Your task to perform on an android device: Open the Etsy app and browse paintings.
Image 0: 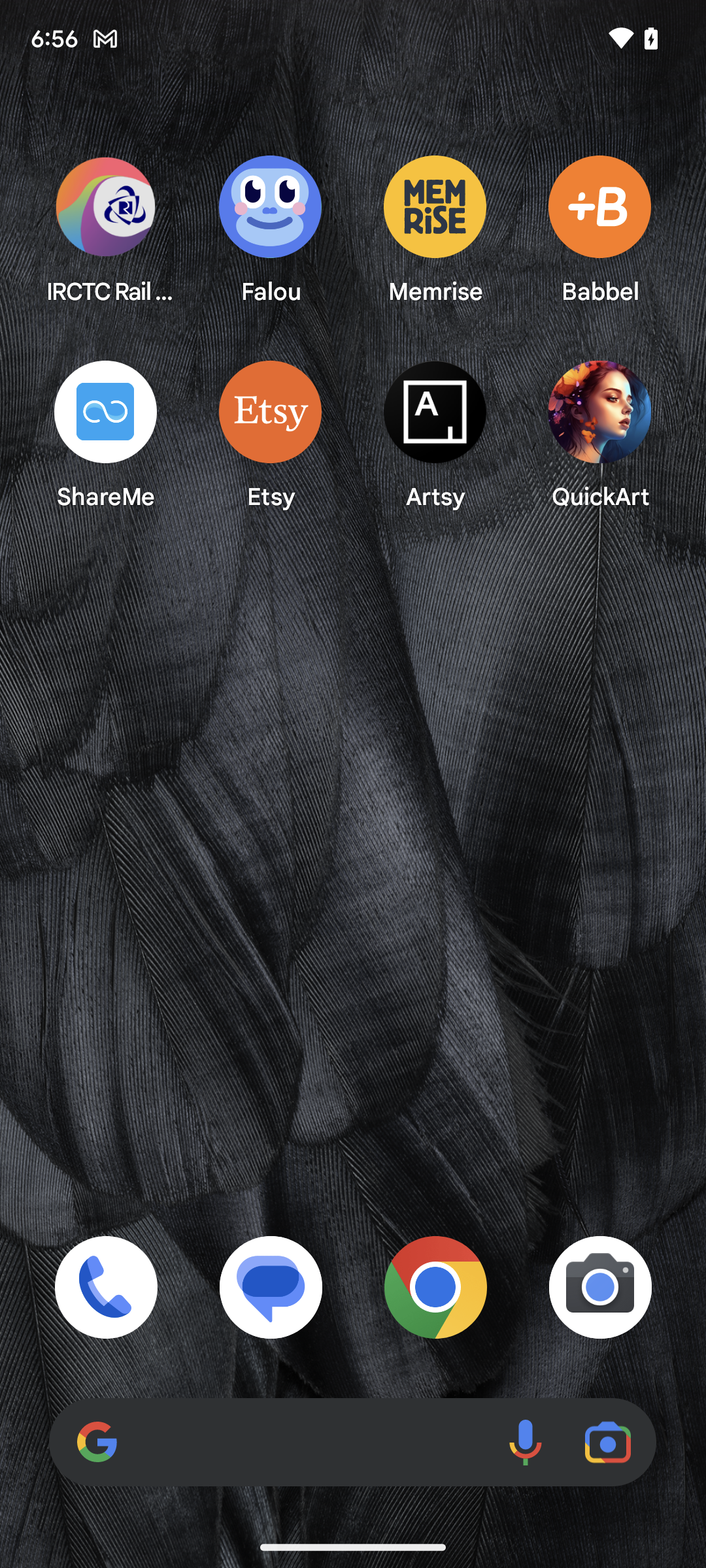
Open the Etsy app.
Step 0: open app "Etsy"
Image 1: 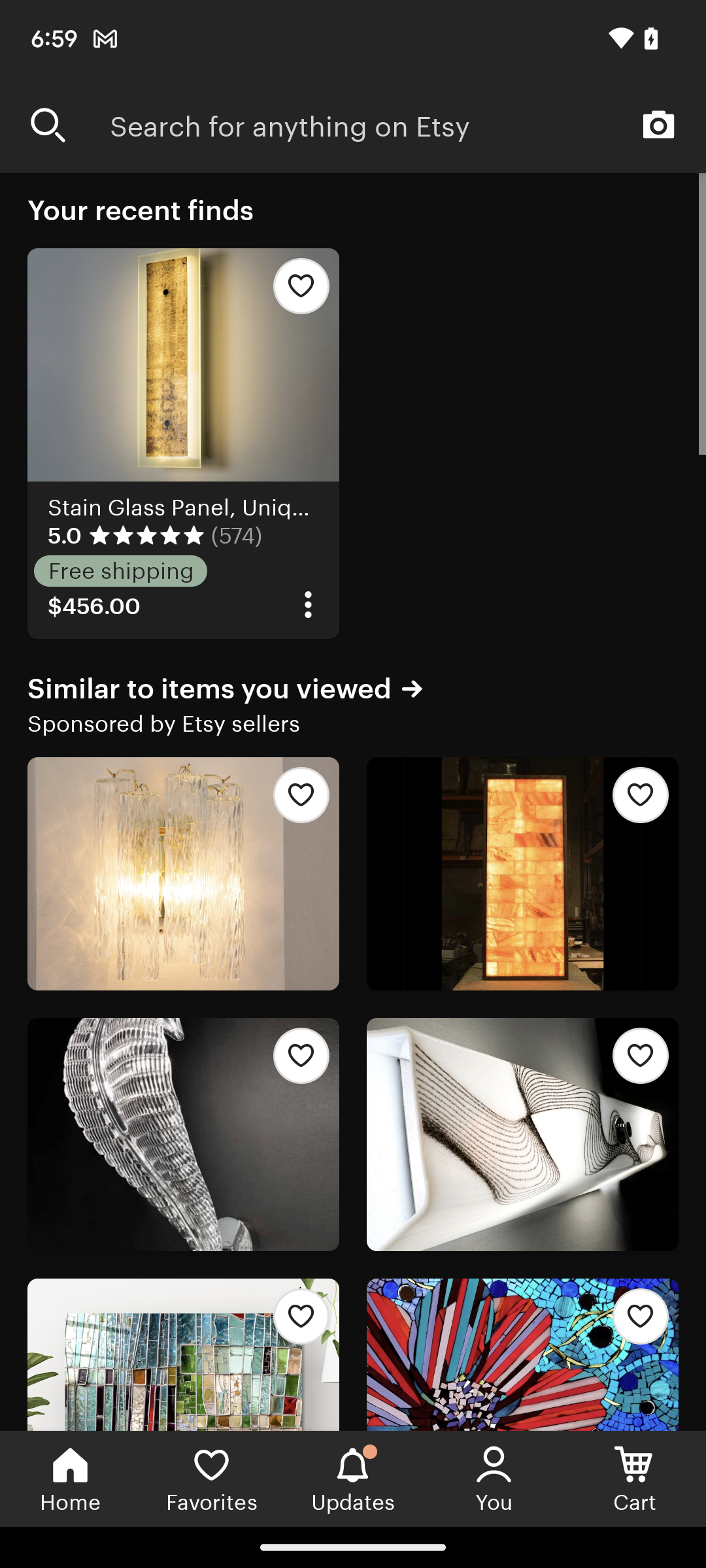
Scroll up to view the painting.
Step 1: scroll down
Image 2: 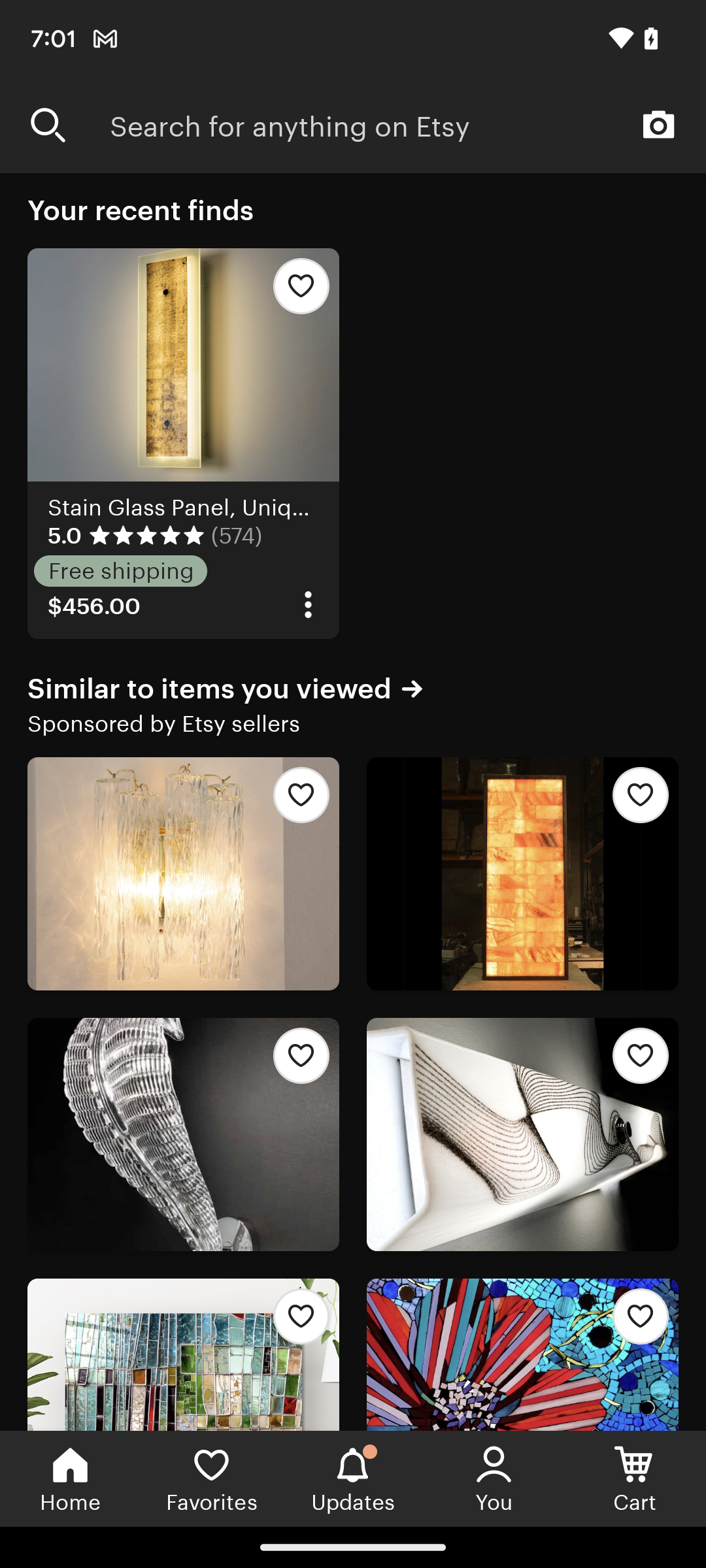
Scroll up to view the painting.
Step 2: scroll down
Image 3: 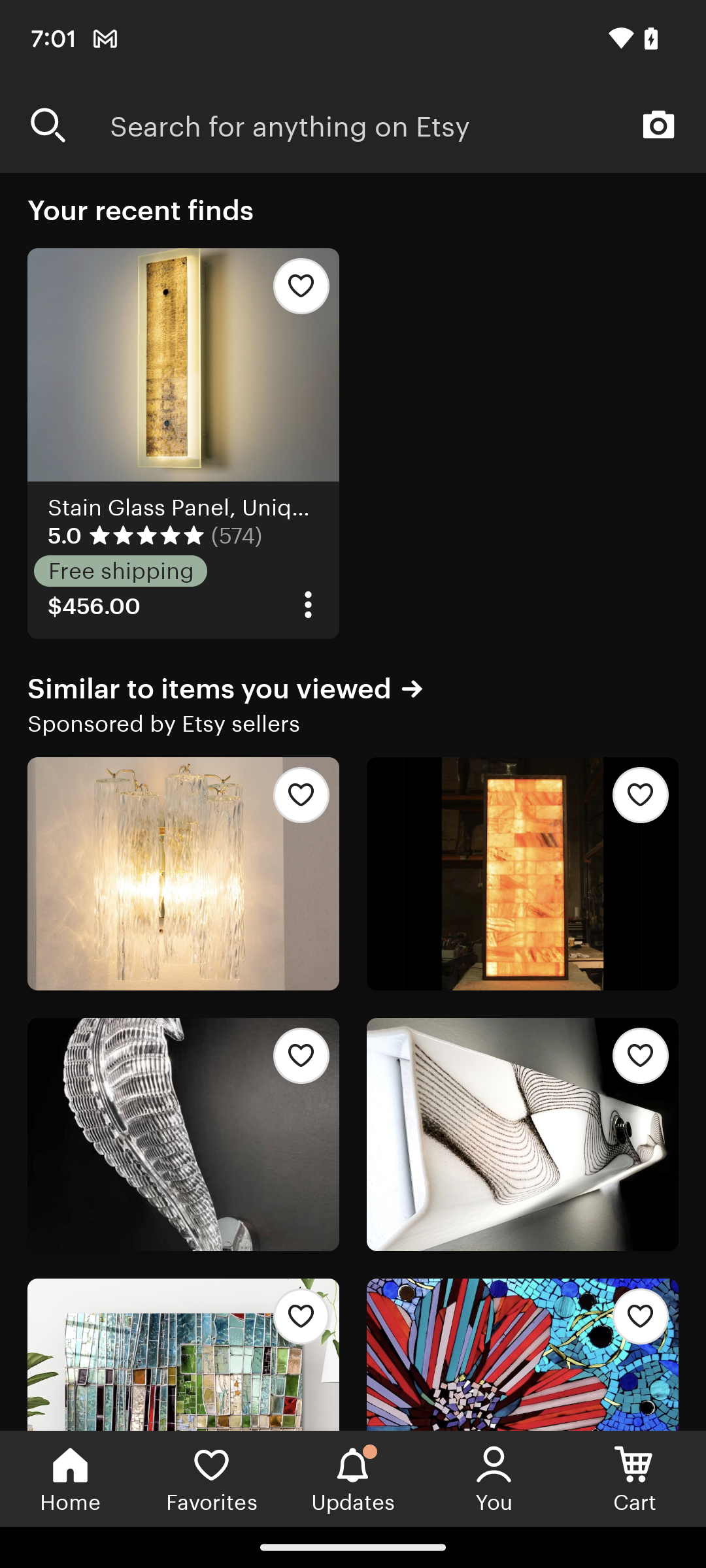
Scroll up to view the painting.
Step 3: scroll down
Image 5: 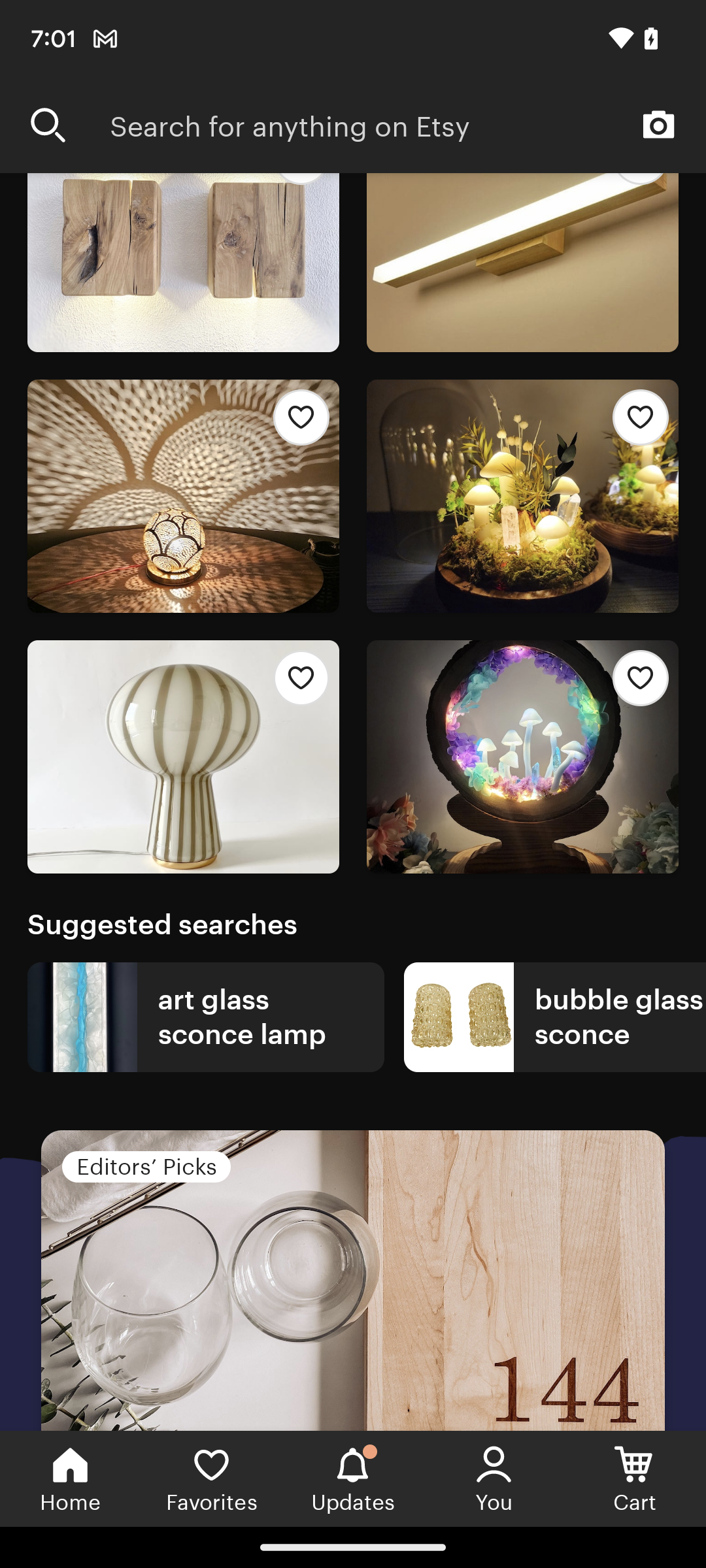
Scroll up to view the painting.
Step 5: scroll down
Image 6: 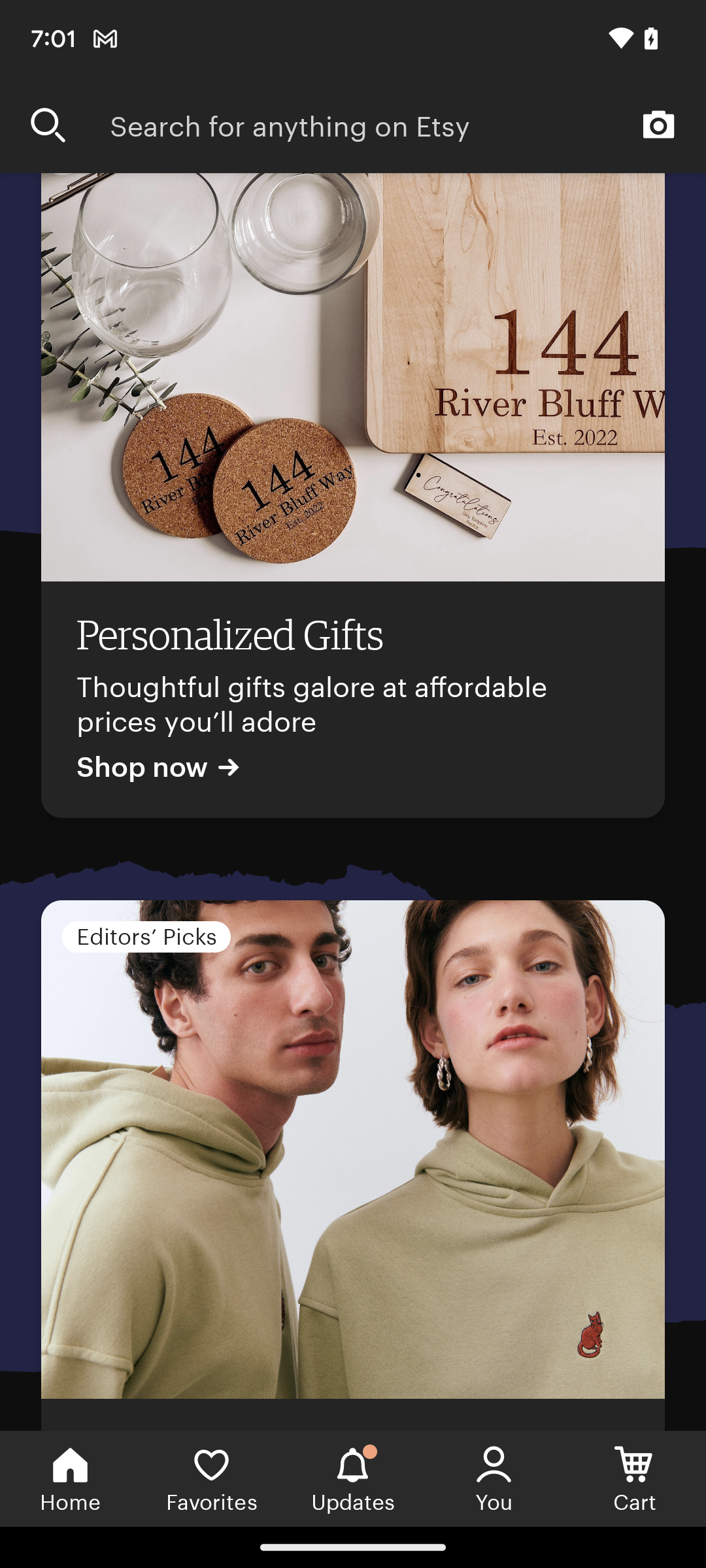
Scroll up to view the painting.
Step 6: scroll down
Image 7: 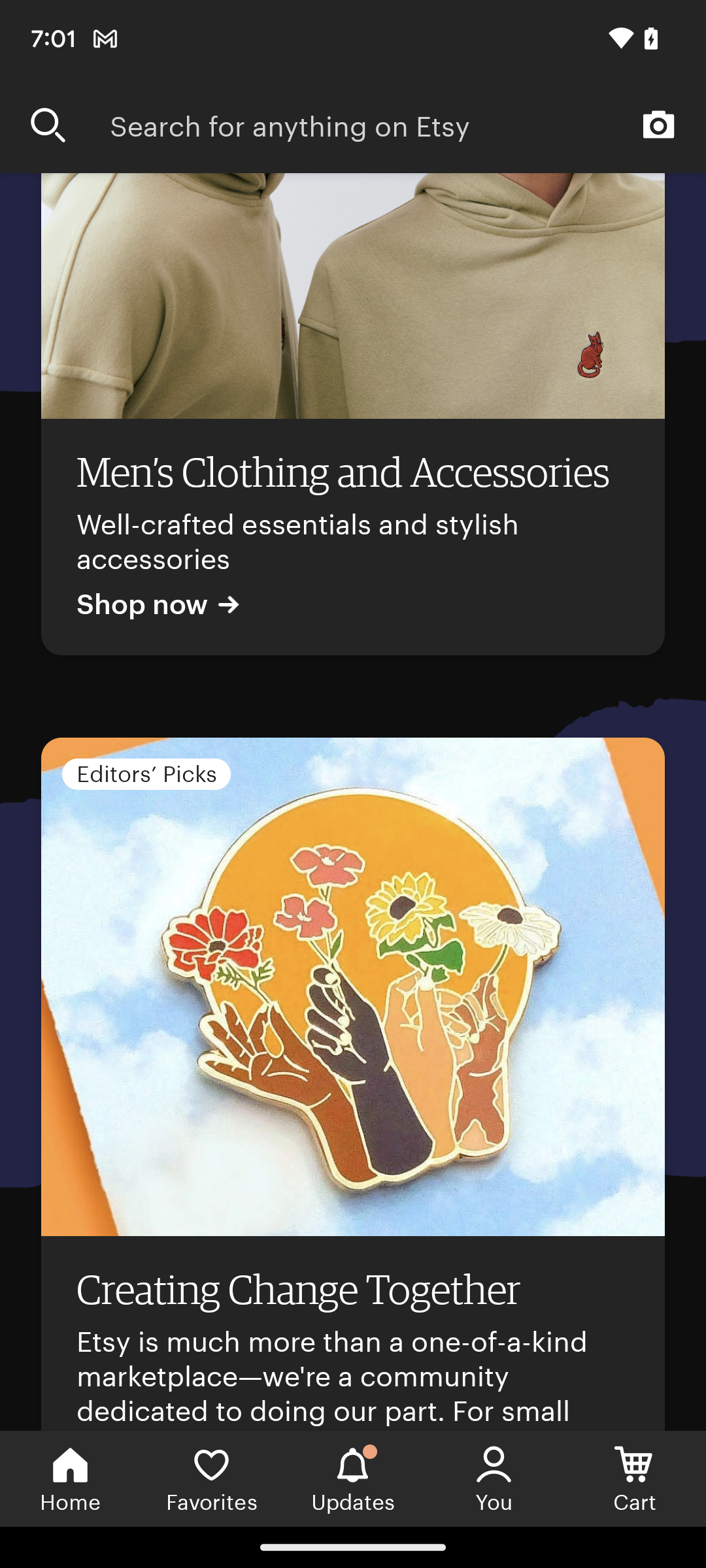
Scroll up to view the painting.
Step 7: scroll down
Image 9: 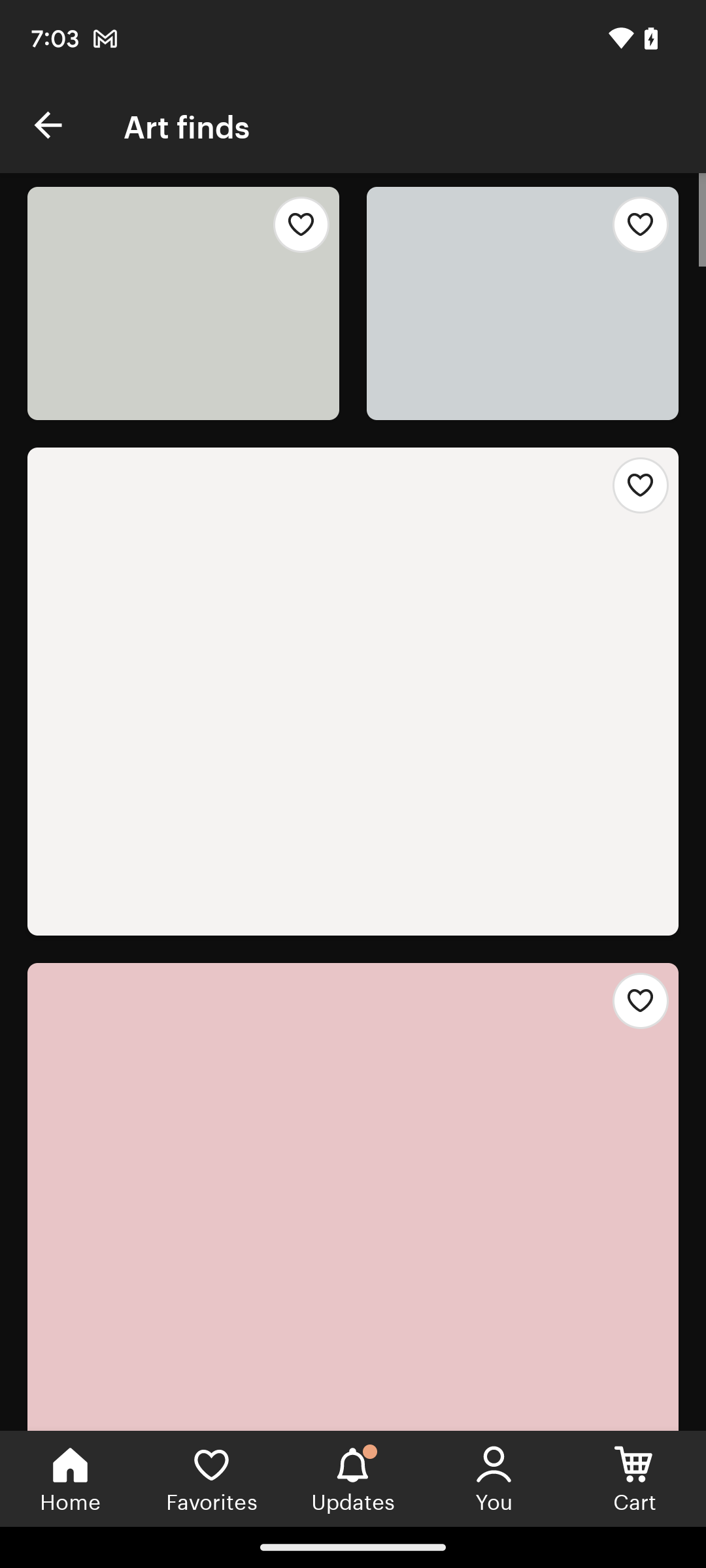
Tap on art to find
Step 9: wait
Image 10: 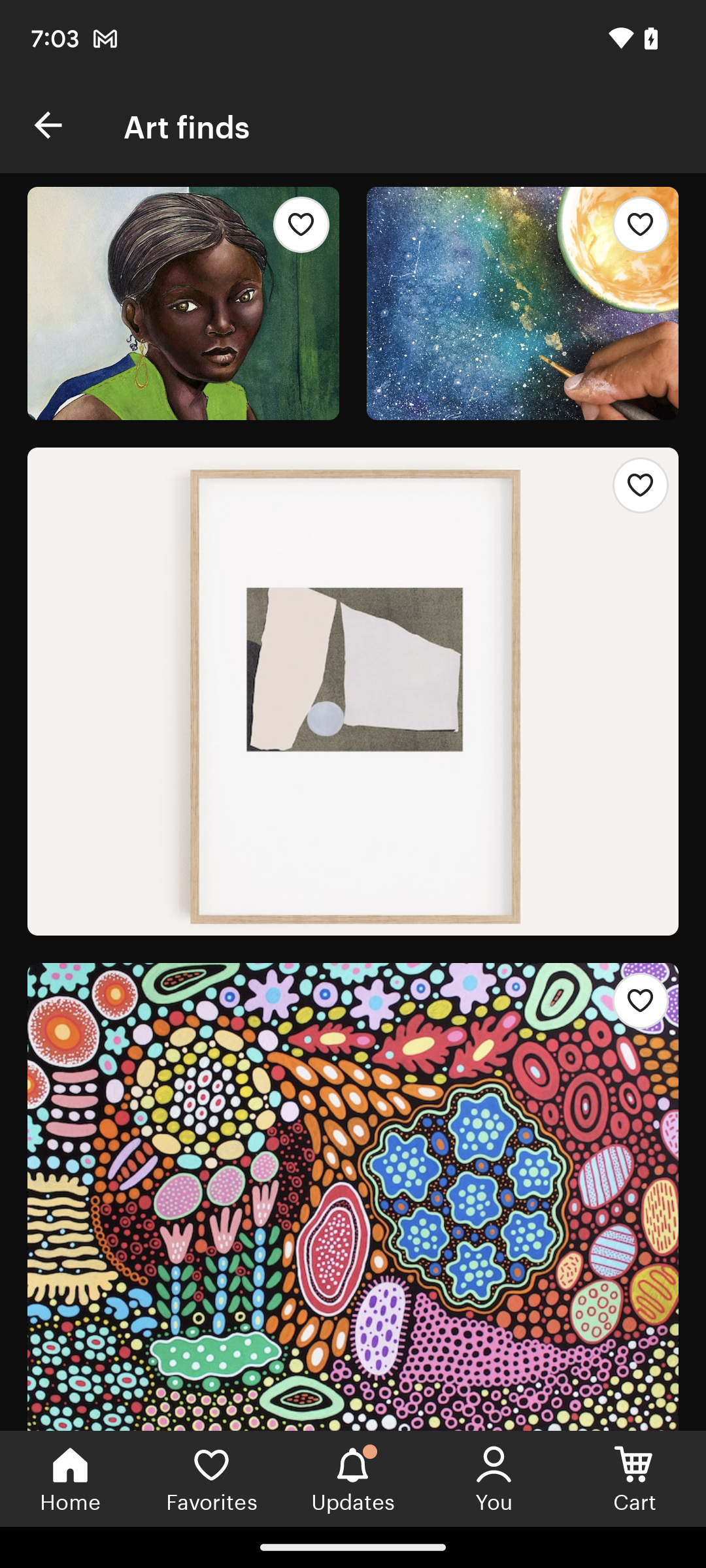
Scroll up to view more paintings.
Step 10: scroll down